Your task to perform on an android device: I want to search for some good running shoes, search for running shoes in Zappo app.
Image 0: 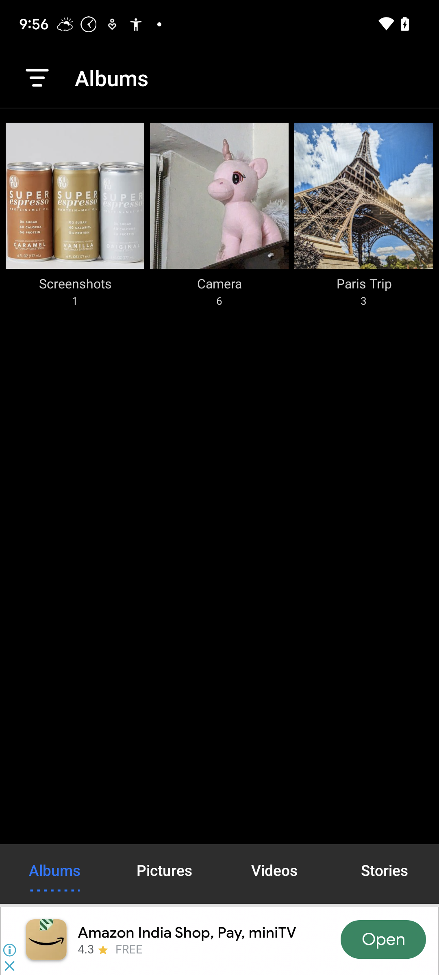
Open the Zappo app.
Step 0: open app "Zappo Brands"
Image 1: 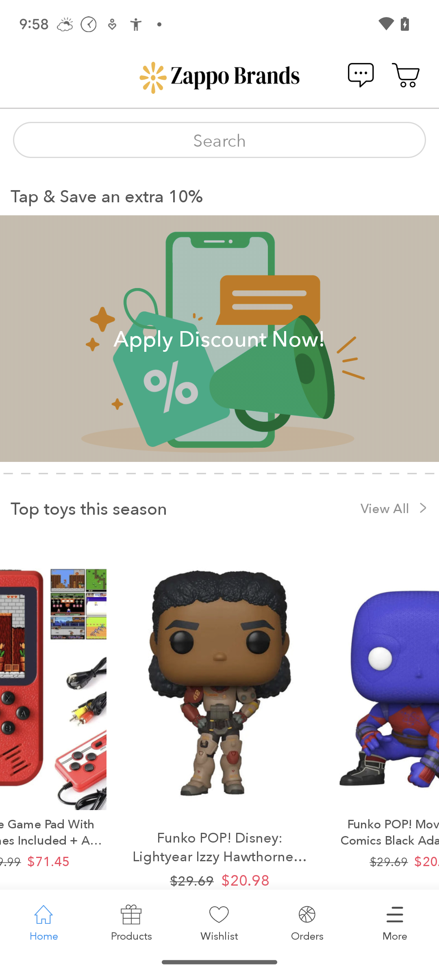
Click on the search bar.
Step 1: click (219, 140)
Image 2: 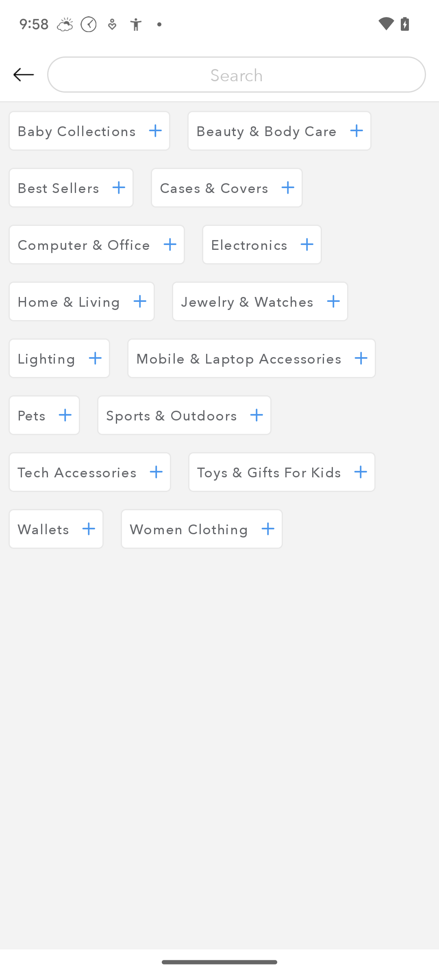
Click on the search bar.
Step 2: wait
Image 3: 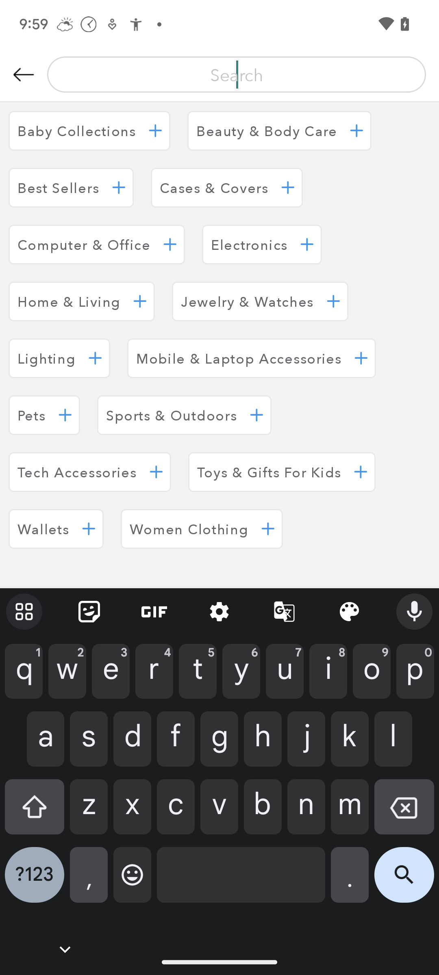
Enter the product name which is running shoes.
Step 3: type "Running shoes"
Image 4: 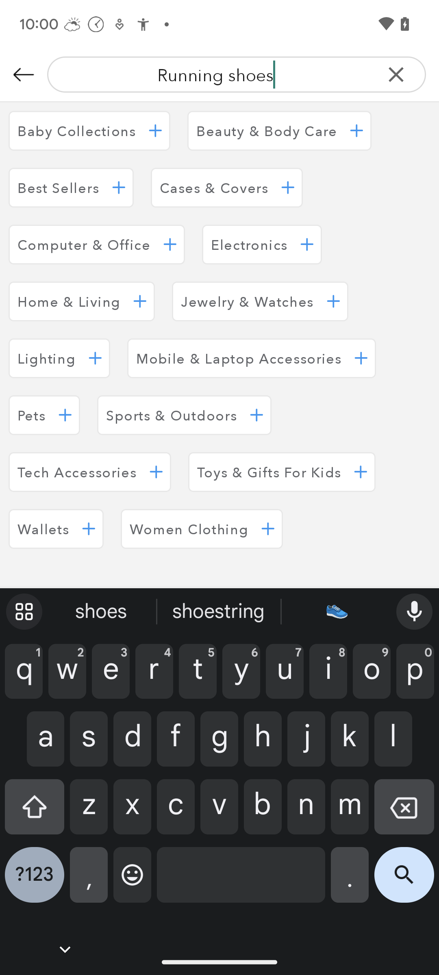
Click on the search icon on the keyboard.
Step 4: click (404, 881)